Your task to perform on an android device: I will view the flight details to check which flight suits me best.
Image 0: 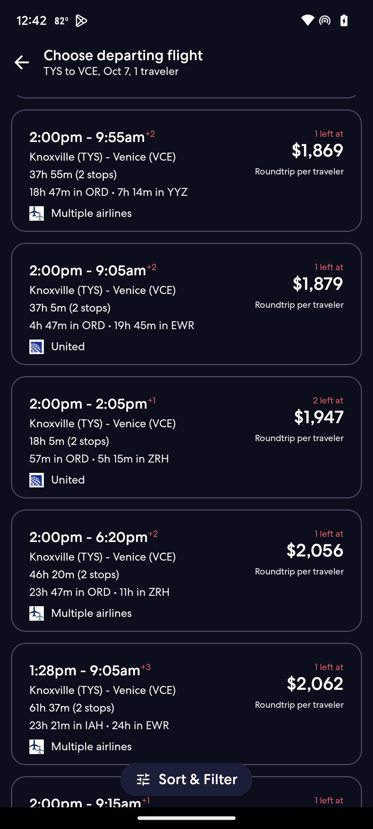
Click on the first search to view flight details.
Step 0: click (186, 170)